Your task to perform on an android device: I'm preparing chicken fricassee for tonight and would want to watch a recipe for it on the YouTube app.
Image 0: 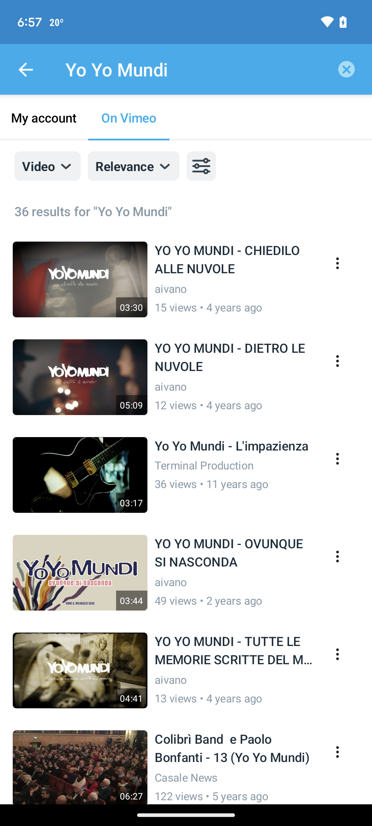
Open the Youtube app
Step 0: open app "YouTube"
Image 1: 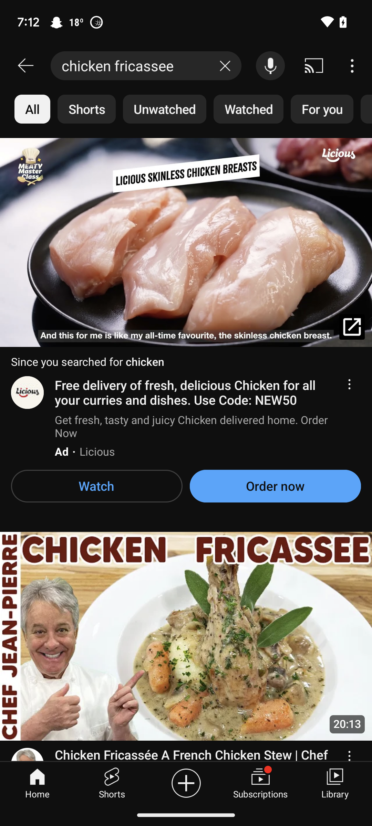
Open the chicken fricassee recipe
Step 1: click (186, 646)
Image 2: 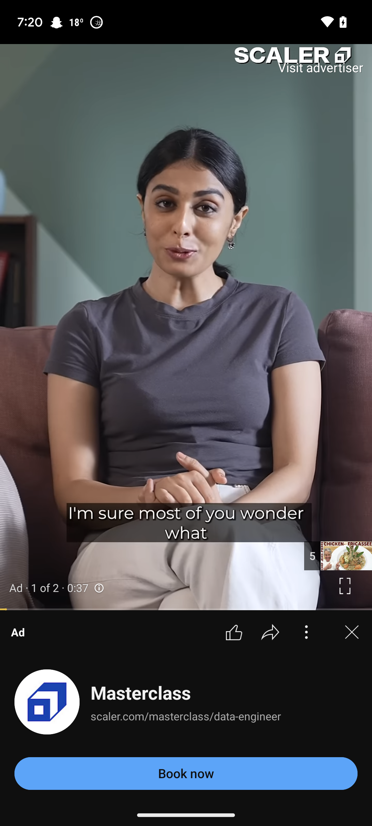
Open the chicken fricassee recipe
Step 2: wait